Your task to perform on an android device: Show me the reviews of the HOOBRO side table C shaped sofa end table on the eBay app.
Image 0: 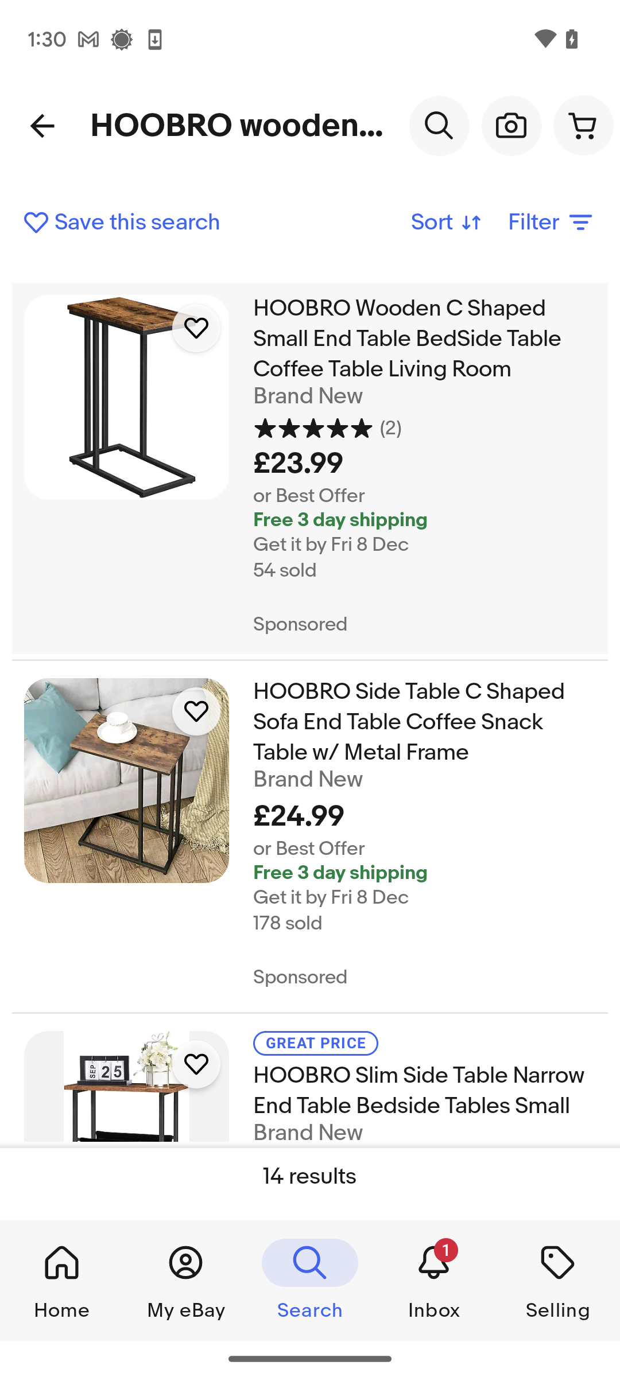
Click on the HOOBRO side table C shaped sofa end table.
Step 0: click (424, 722)
Image 1: 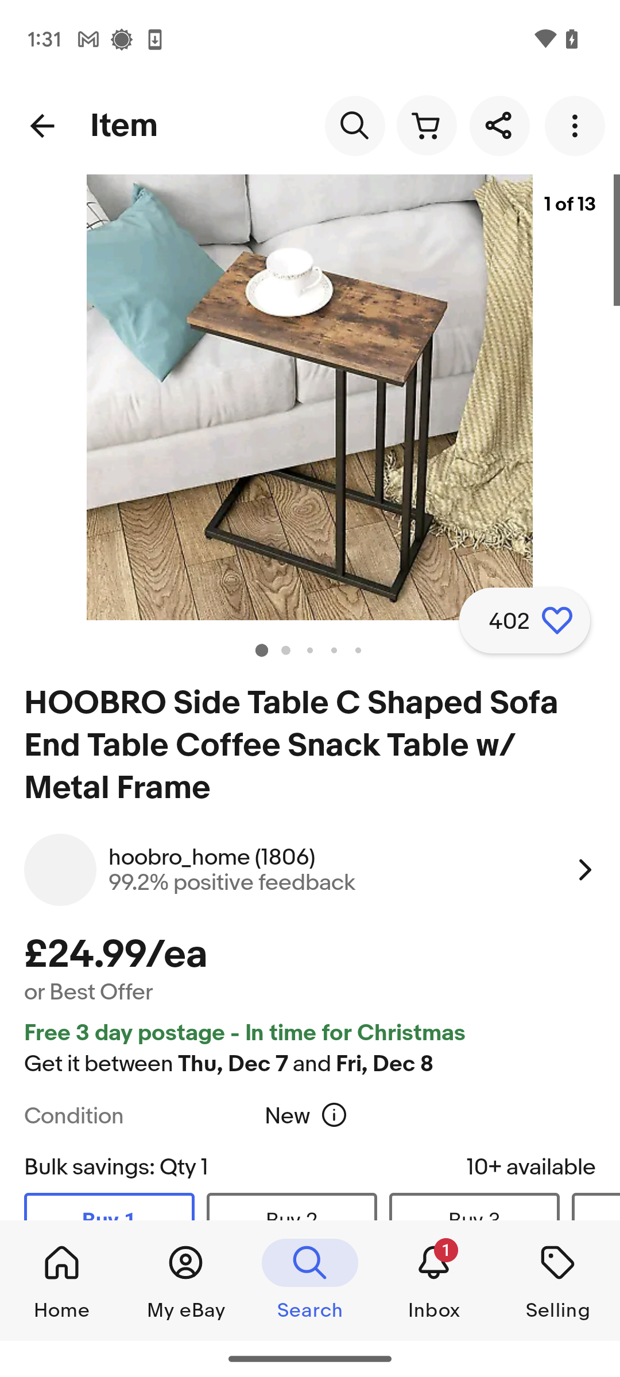
Scroll up on the screen until you find the seller feedback tab.
Step 1: scroll down
Image 2: 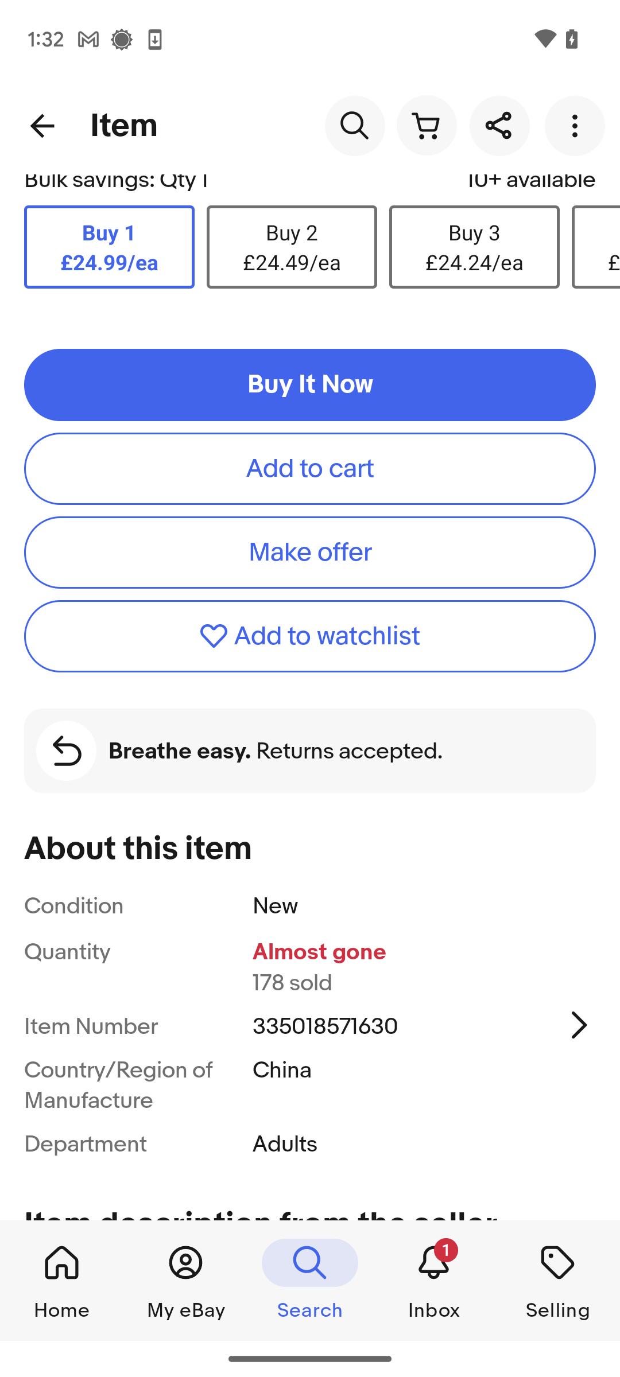
Scroll up on the screen until you find the seller feedback tab.
Step 2: scroll down
Image 3: 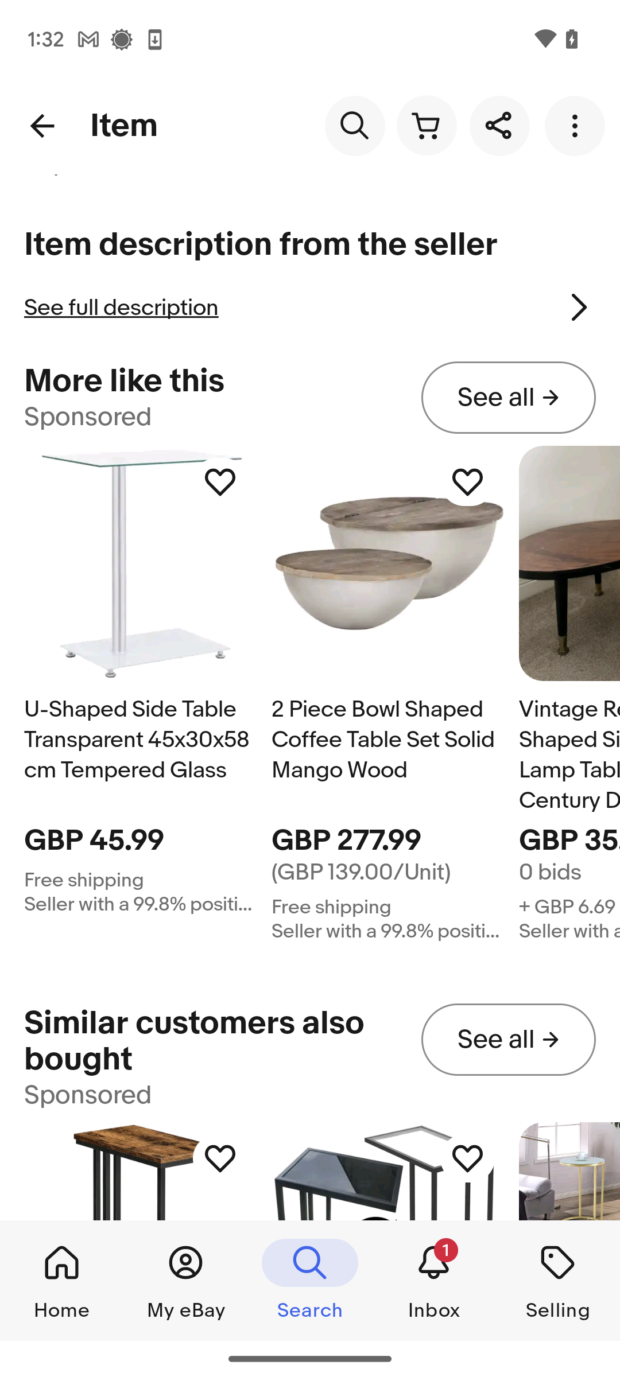
Scroll up on the screen until you find the seller feedback tab.
Step 3: scroll down
Image 4: 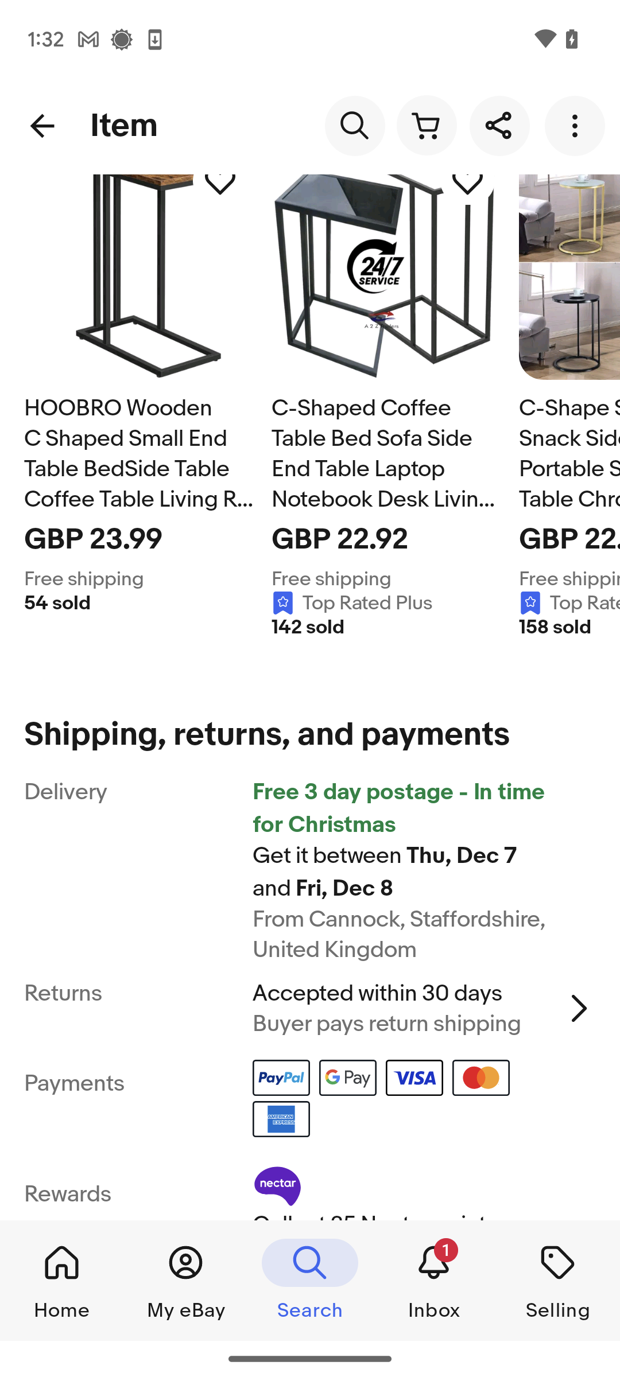
Scroll up on the screen until you find the seller feedback tab.
Step 4: scroll down
Image 5: 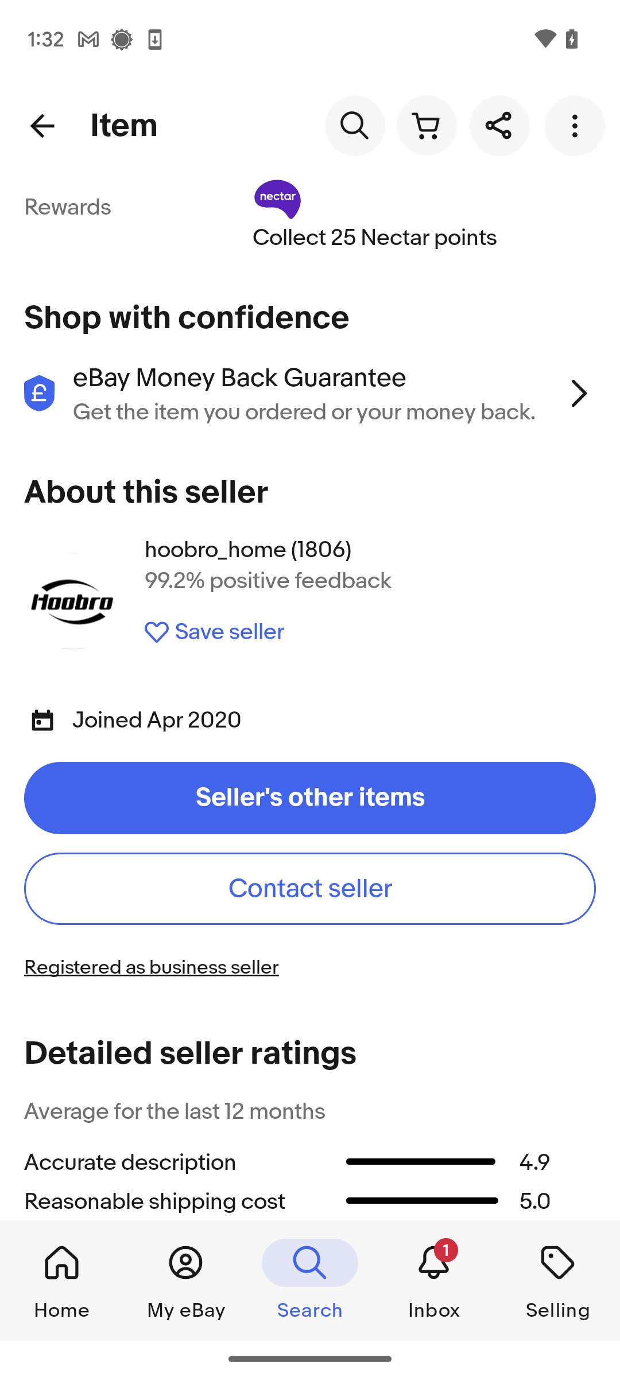
Scroll up on the screen until you find the seller feedback tab.
Step 5: scroll down